Your task to perform on an android device: I want to find an inspiration article for "Golddust Dracaena" in the Leaf Snap app so that I am aware of typical problems with plant health.
Image 0: 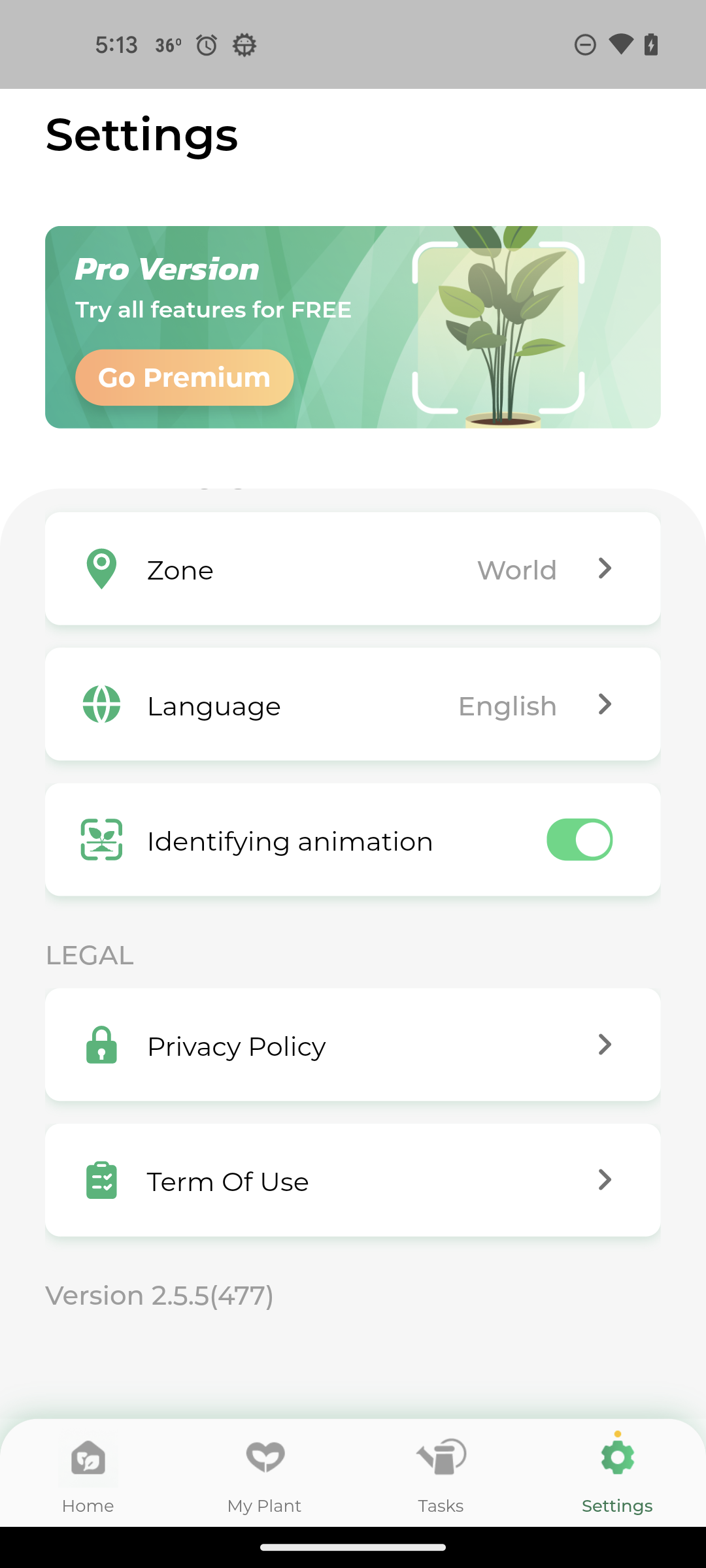
Click on the My plant section 
Step 0: scroll left
Image 1: 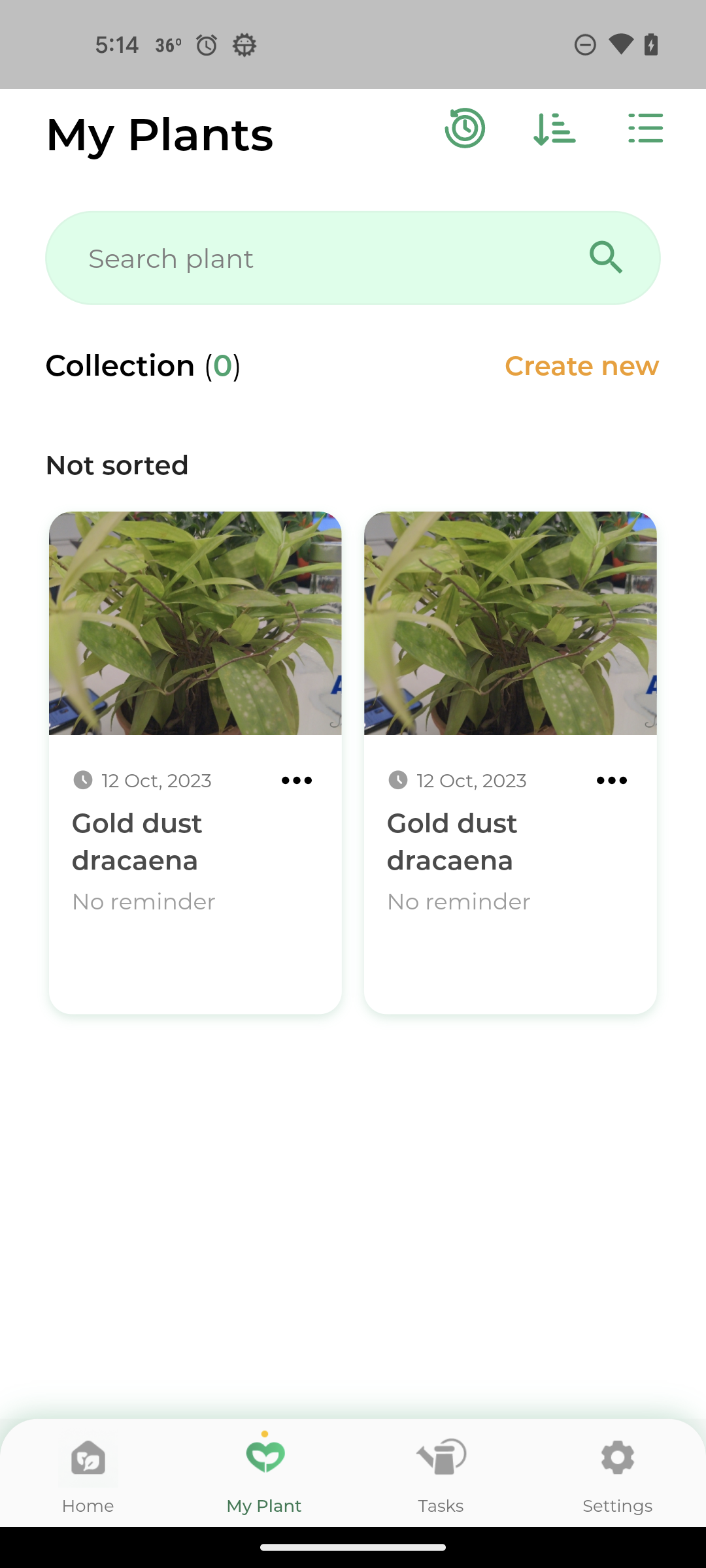
Click on the Golddust Dracaena
Step 1: click (195, 762)
Image 3: 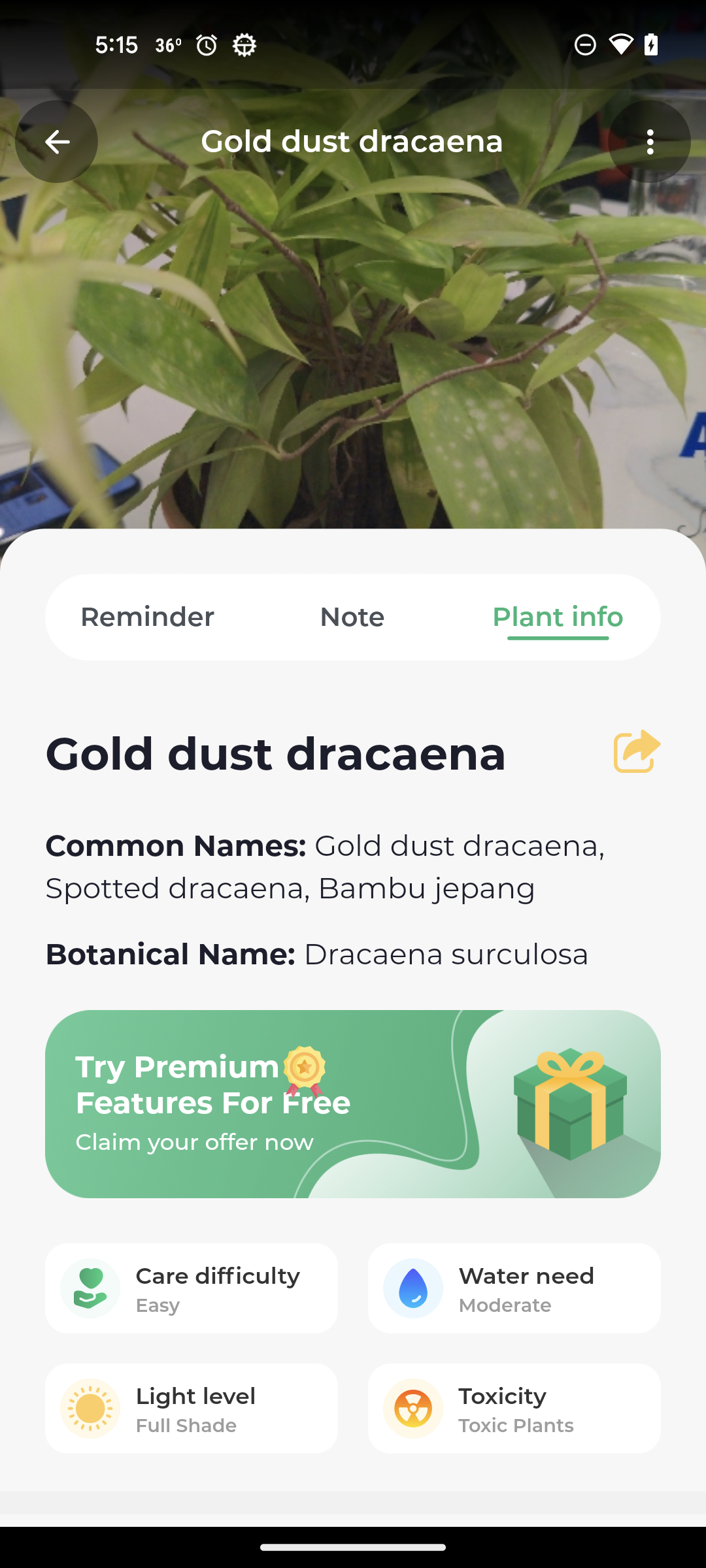
Swipe up
Step 3: scroll down
Image 4: 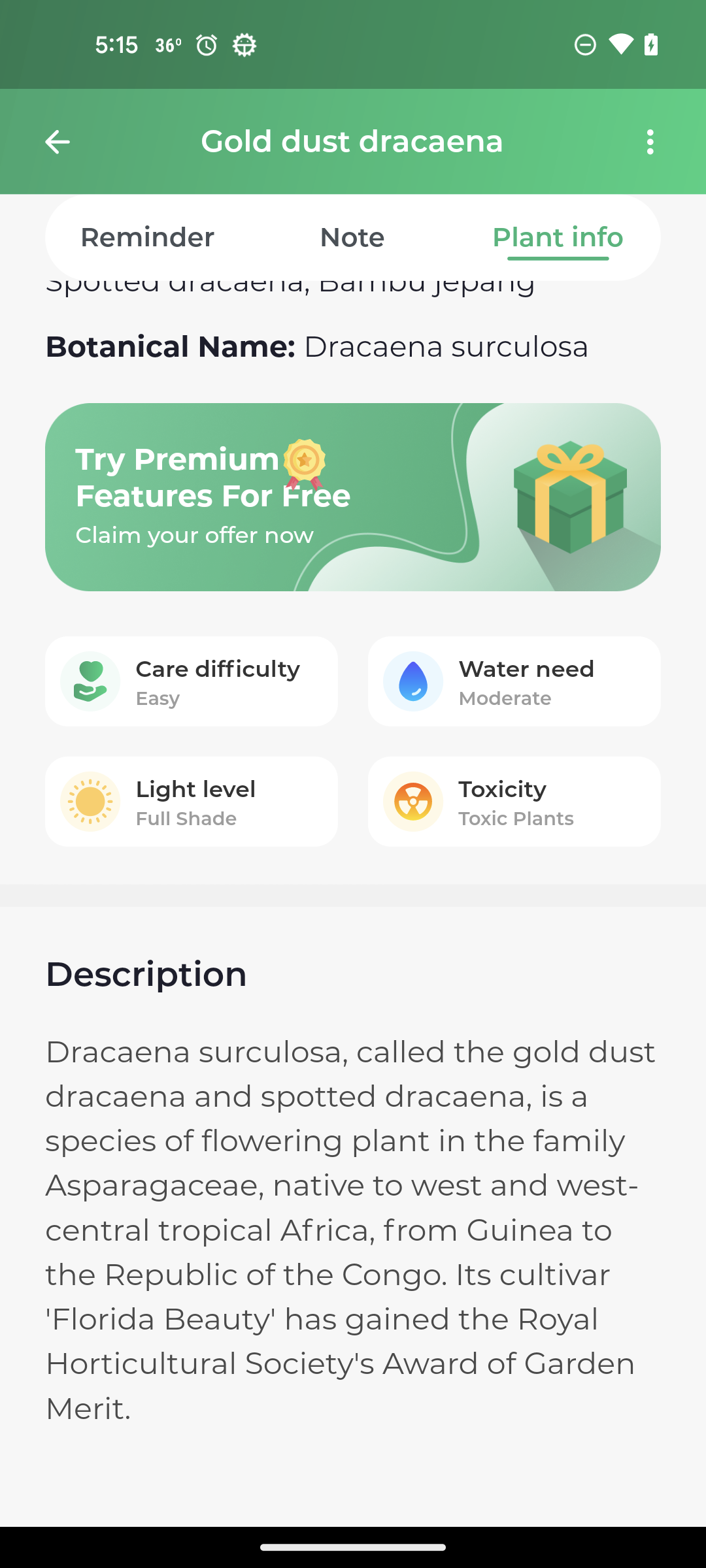
Swipe up
Step 4: scroll down
Image 5: 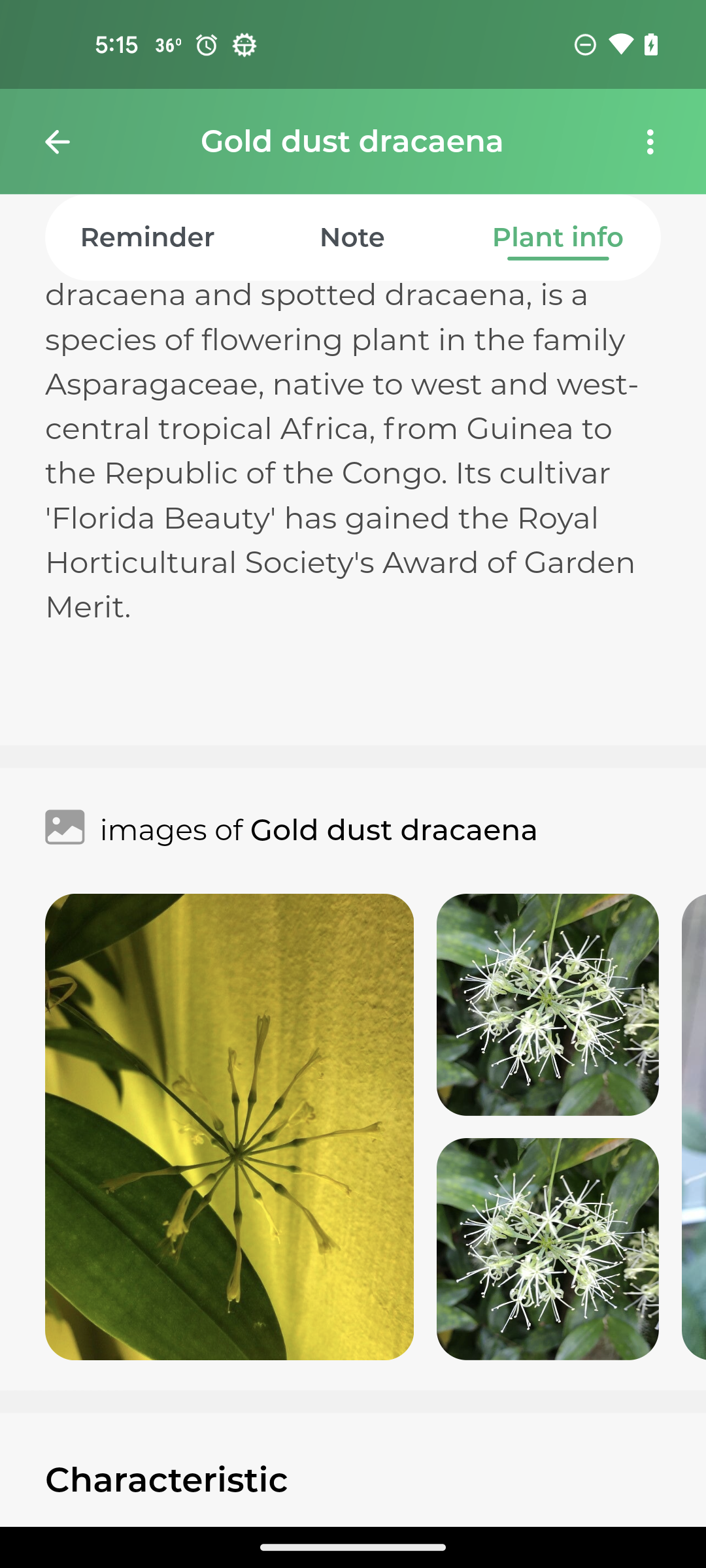
Swipe up
Step 5: scroll down